Your task to perform on an android device: I will share the weather update with my son Evan Kramer at his email address, evankramer@gmail.com, on the weather channel app.
Image 0: 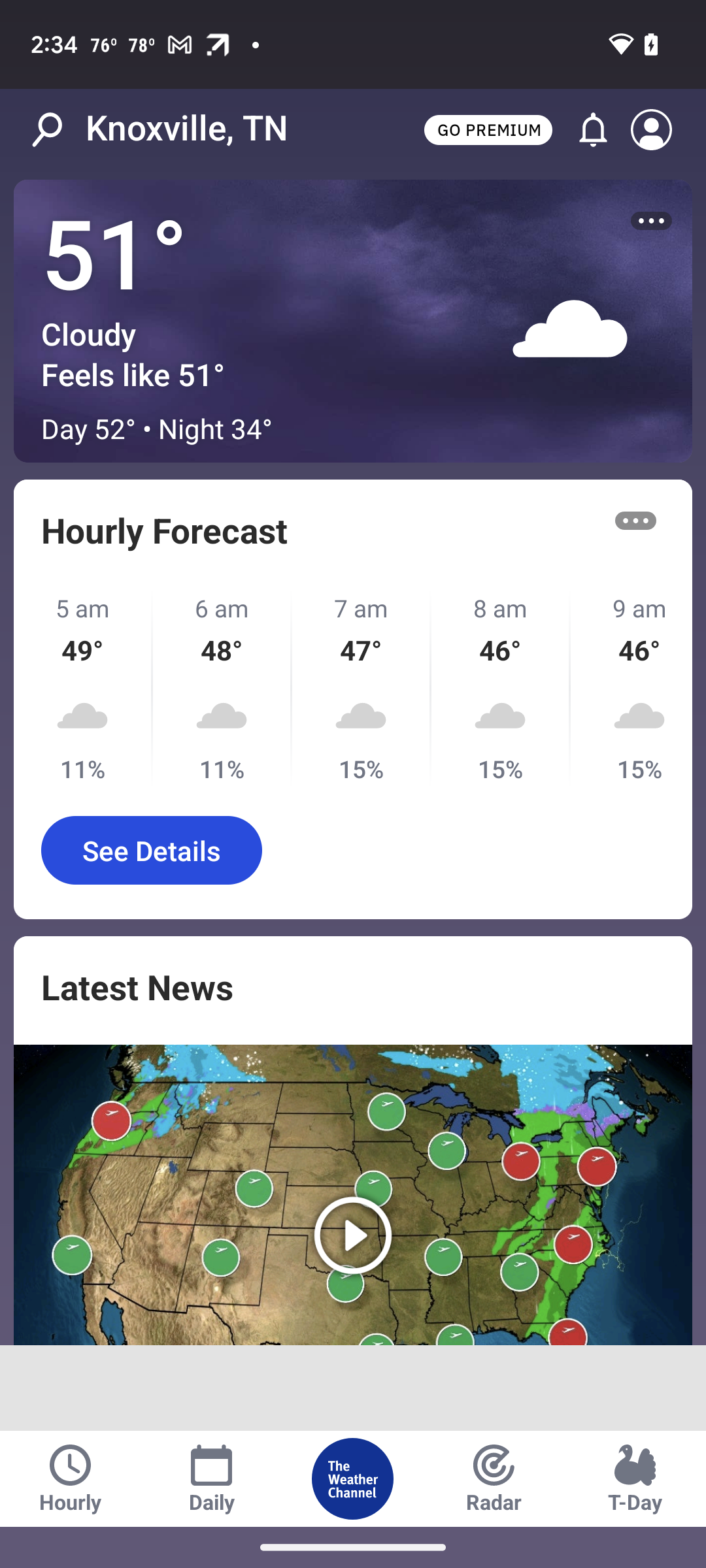
Click on the toggle icon
Step 0: click (650, 221)
Image 1: 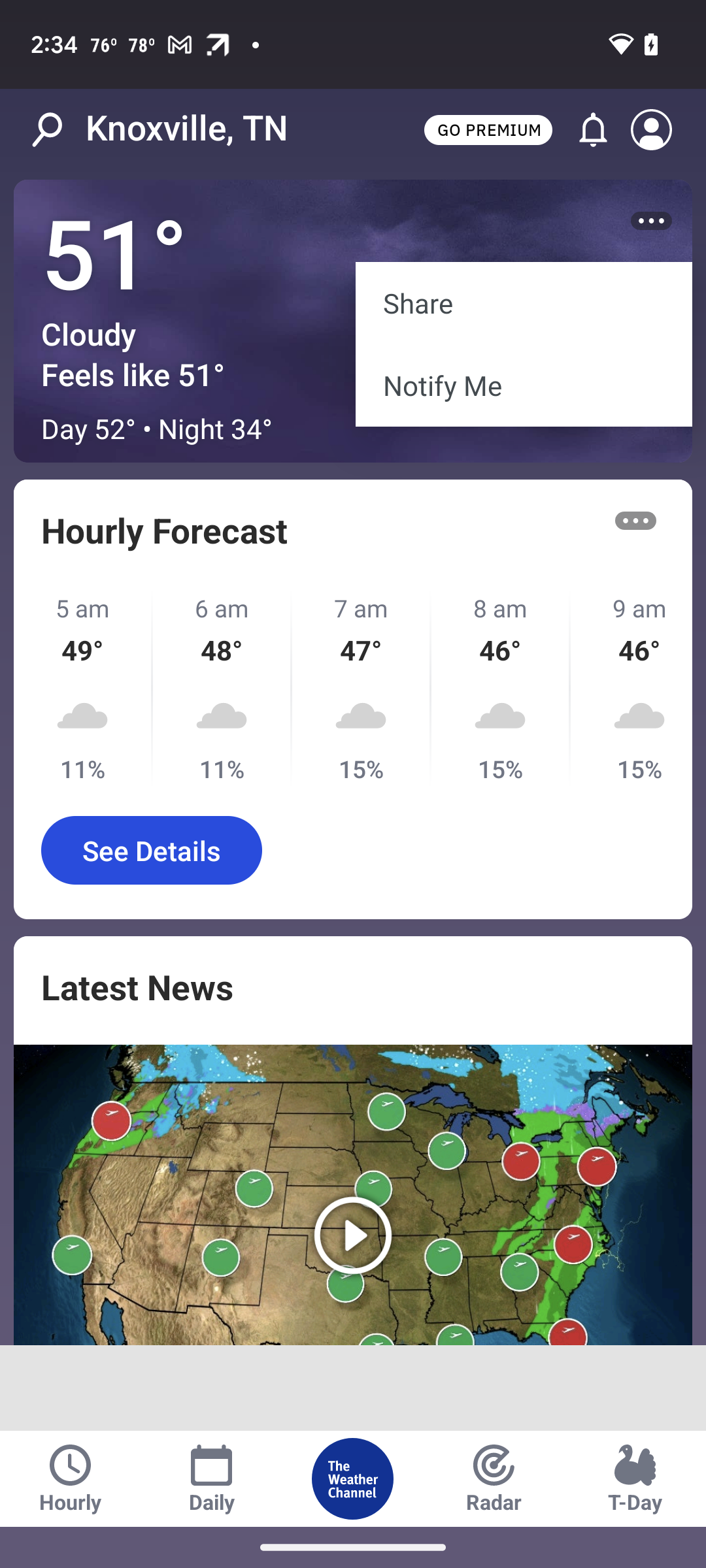
Click on share
Step 1: click (524, 302)
Image 2: 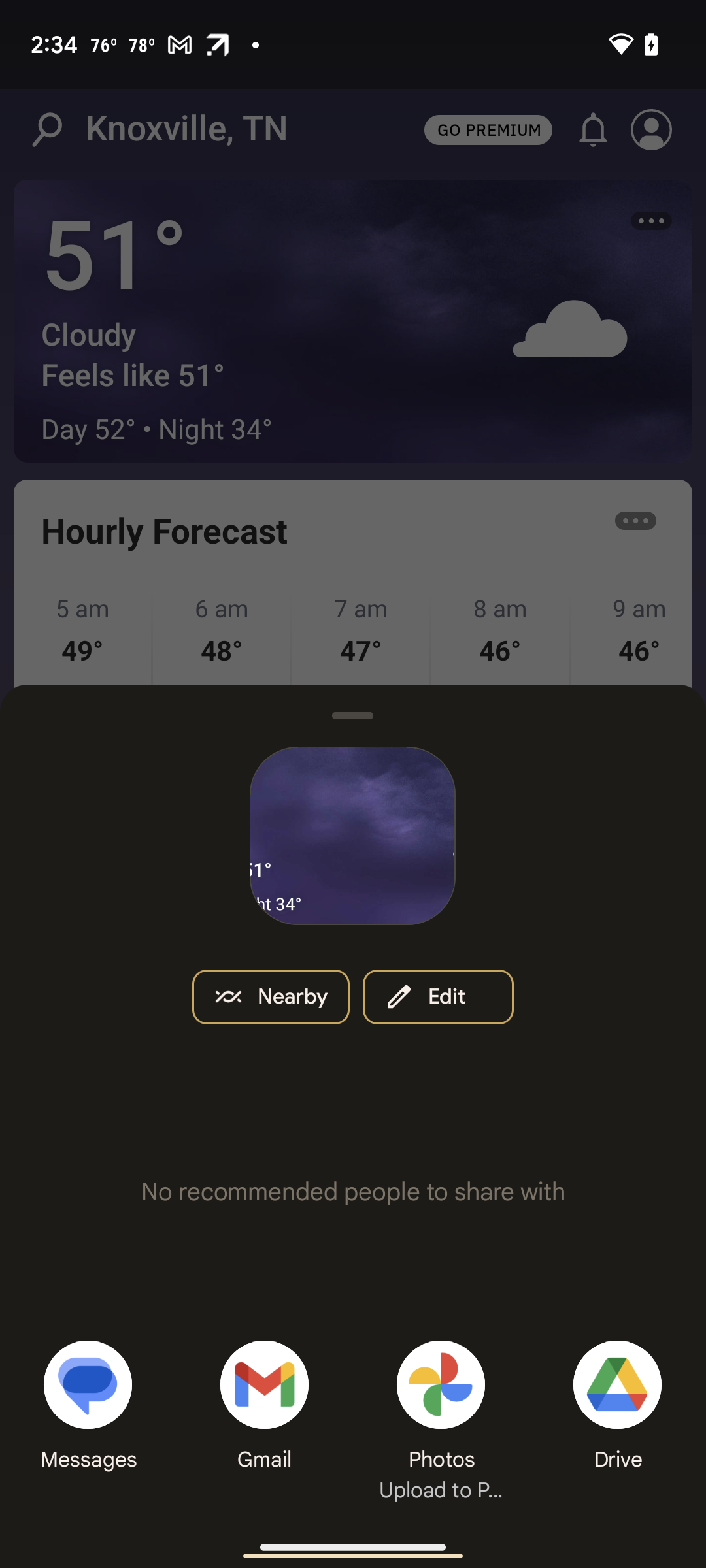
Click on gmail
Step 2: click (244, 1391)
Image 4: 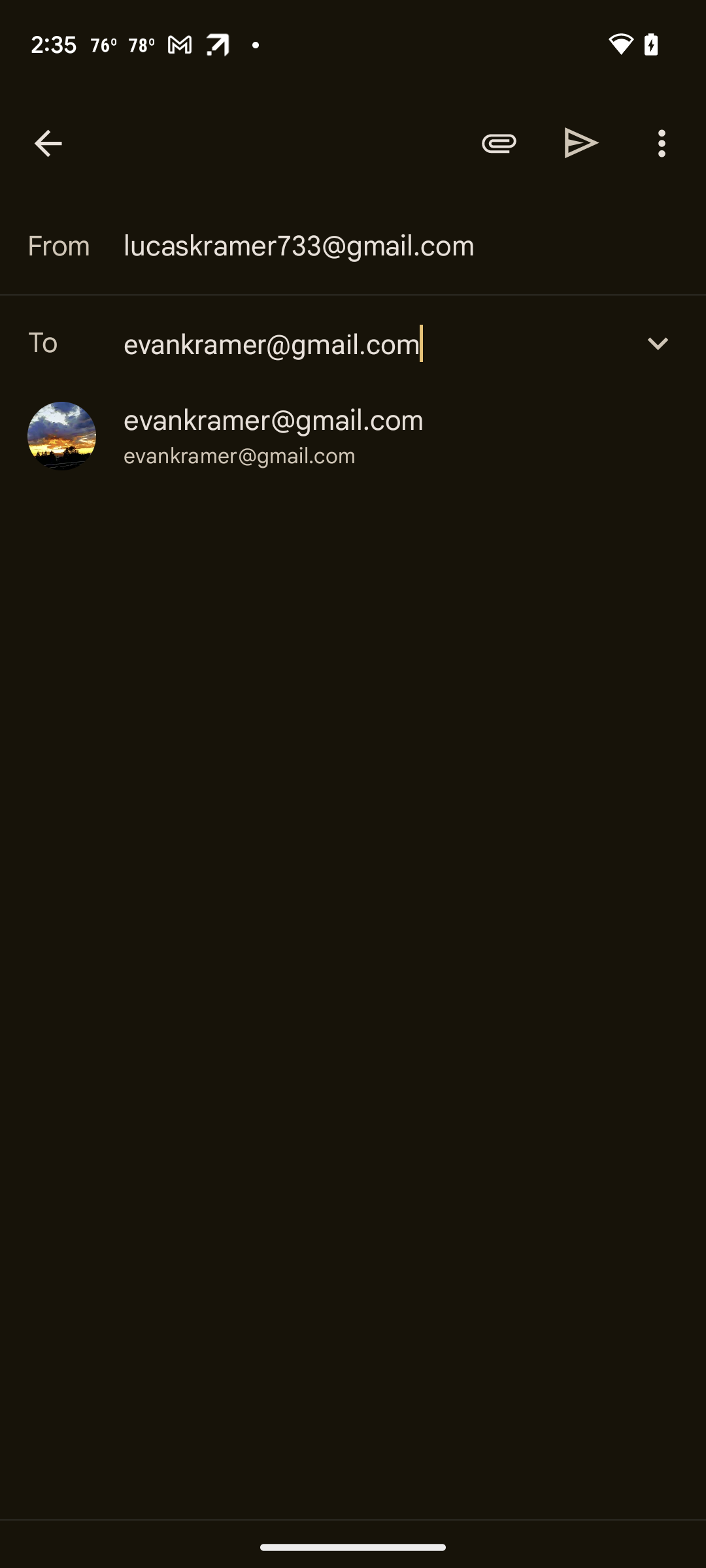
Select the mail id
Step 4: click (273, 420)
Image 5: 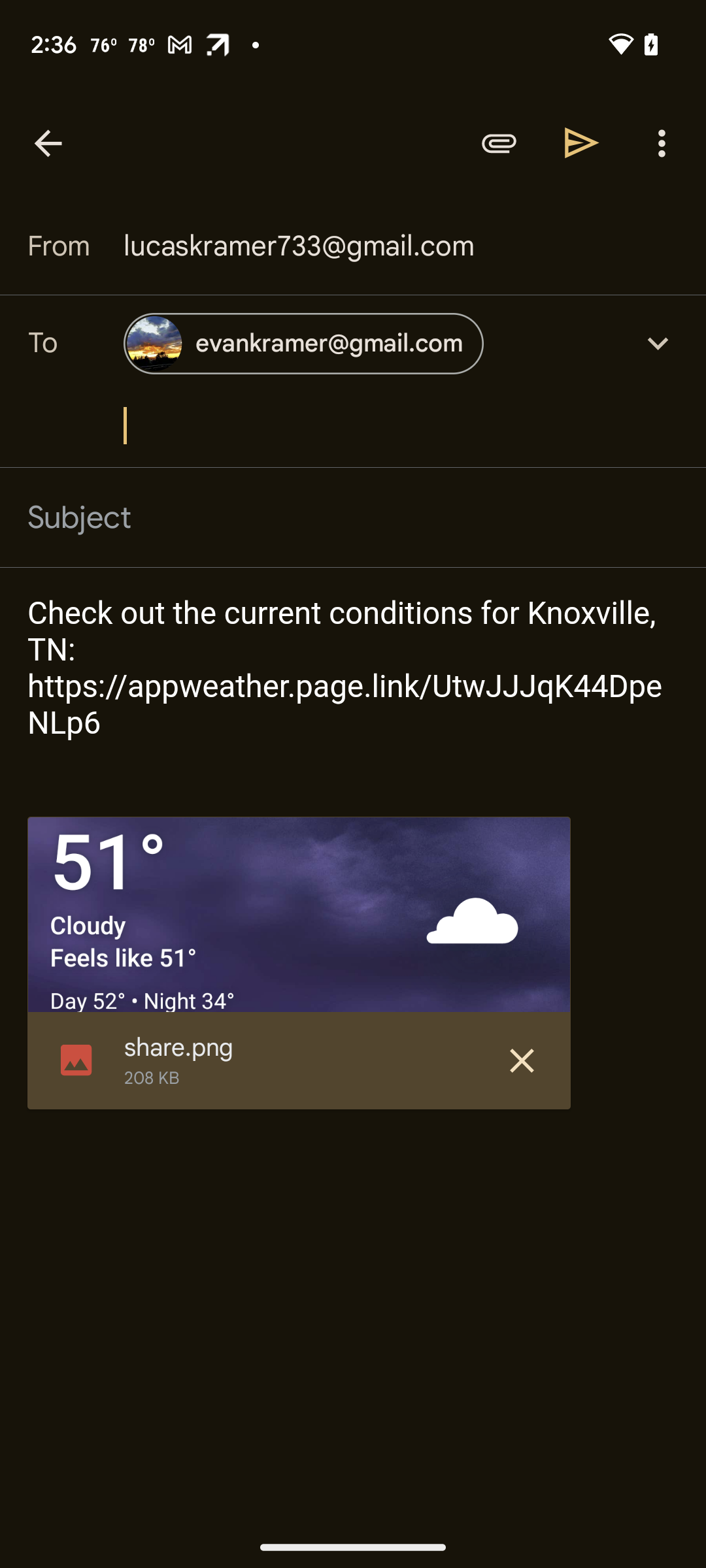
Click on sent
Step 5: click (582, 142)